Your task to perform on an android device: I'm going to Berlin from France, and I want to know the weather map of Berlin.
Image 0: 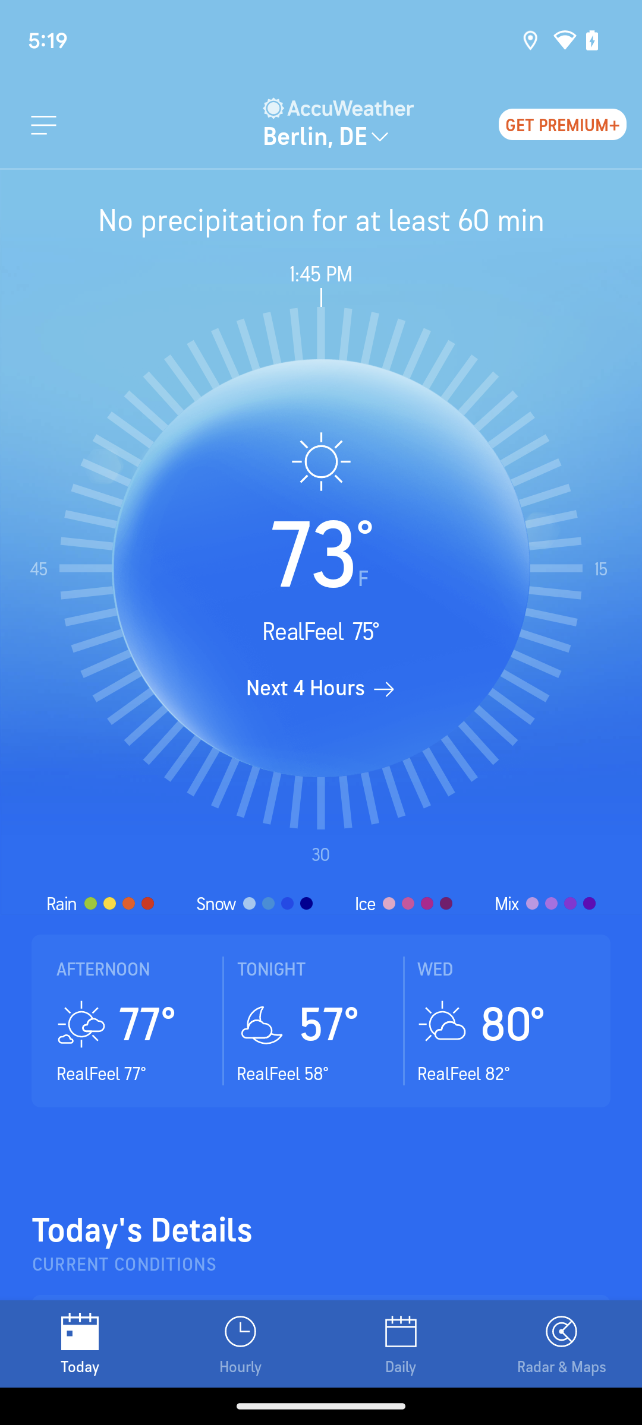
Tap on the radar and maps present at the bottom right corner of the screen.
Step 0: click (566, 1329)